Your task to perform on an android device: Using the bigbasket app, add a 500-gram FRESHO Tomato, Local (Loose) to the cart.
Image 0: 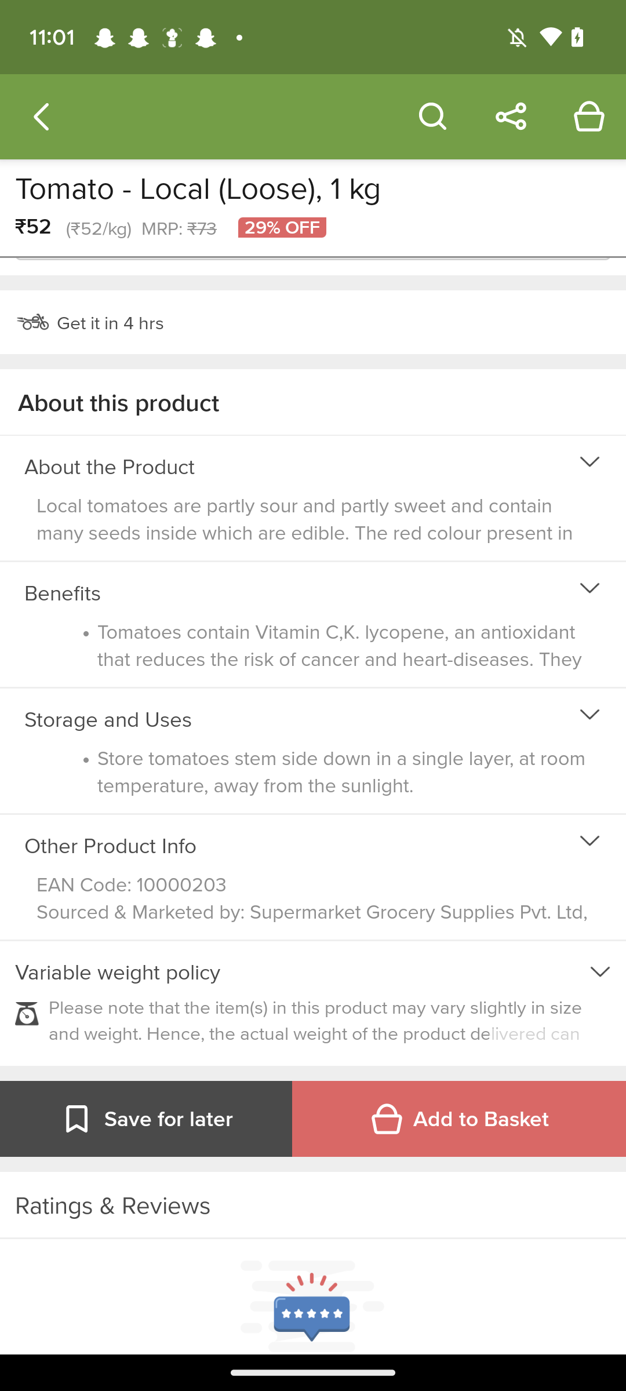
Swipe down 
Step 0: scroll up
Image 1: 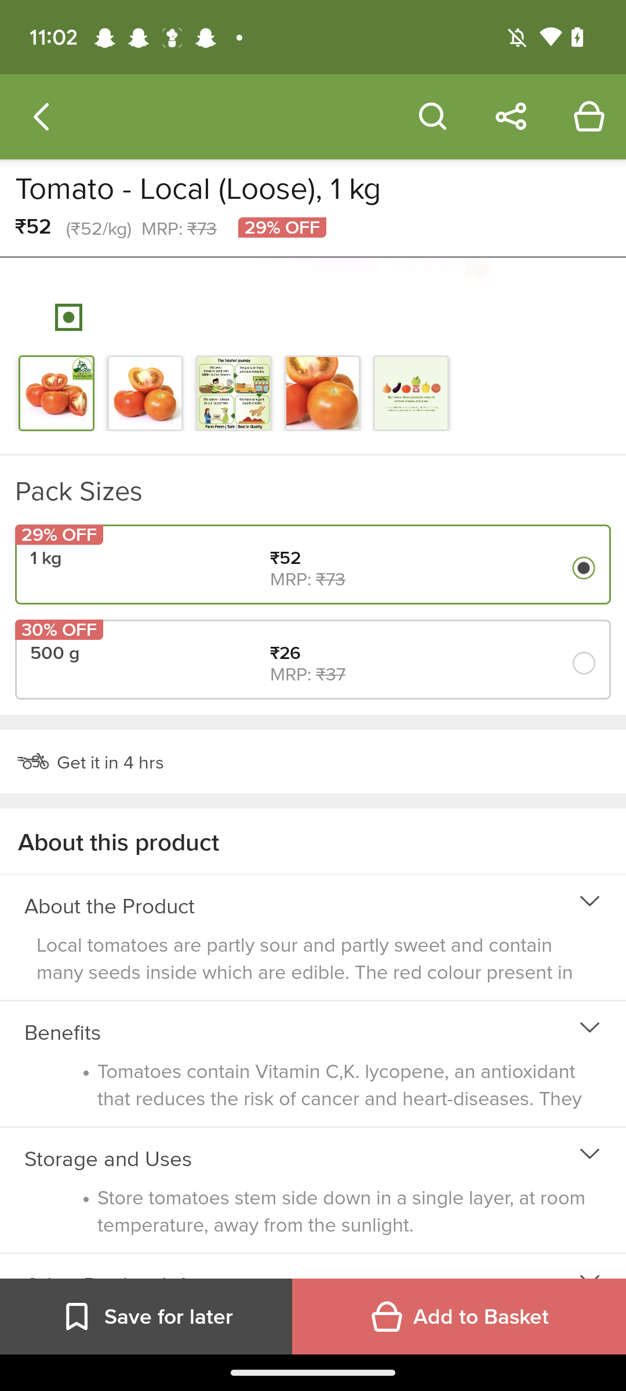
Select on 500g 
Step 1: click (580, 667)